Your task to perform on an android device: Track the status of baby feeding, diapering, and sleeping.
Image 0: 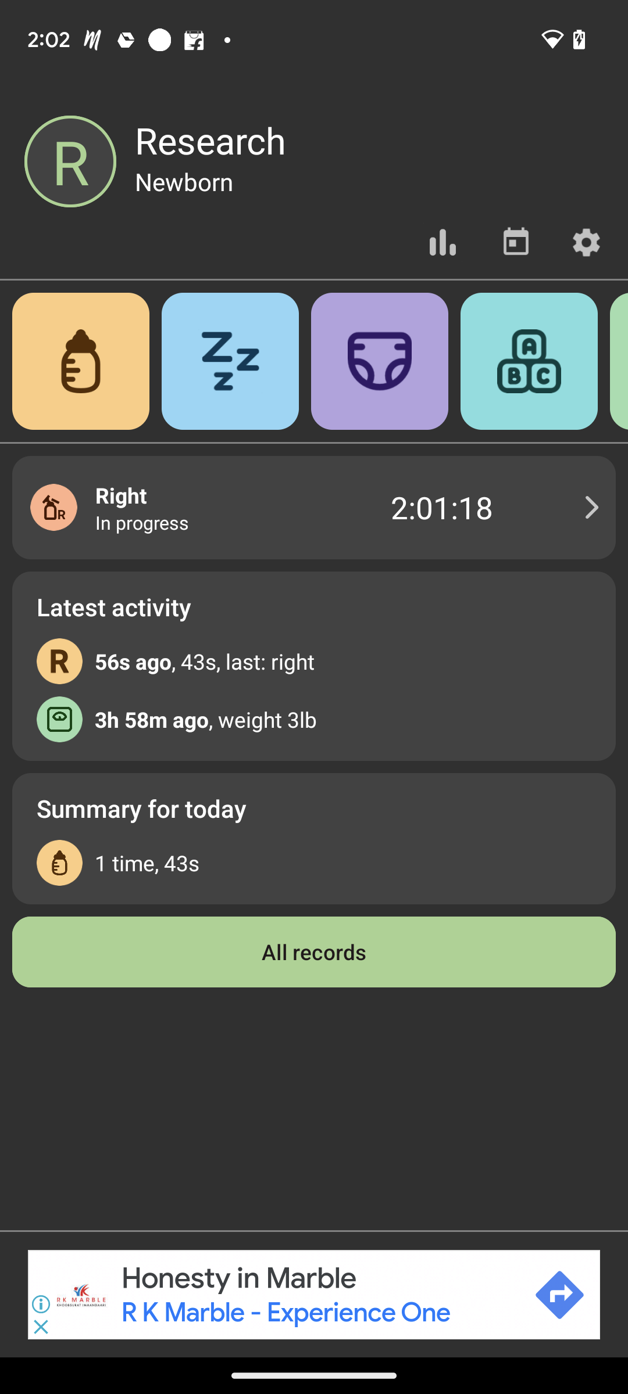
Click on the nipple icon in the top-left corner.
Step 0: click (42, 331)
Image 2: 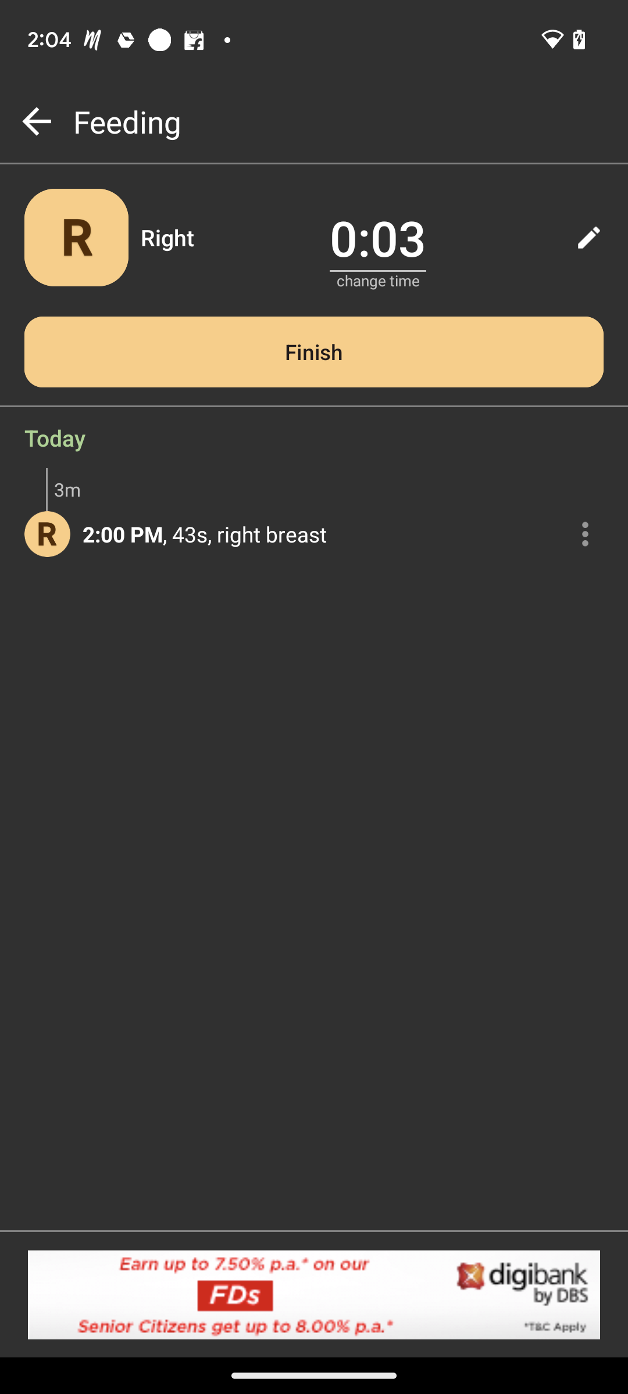
click on finish
Step 2: click (314, 351)
Image 3: 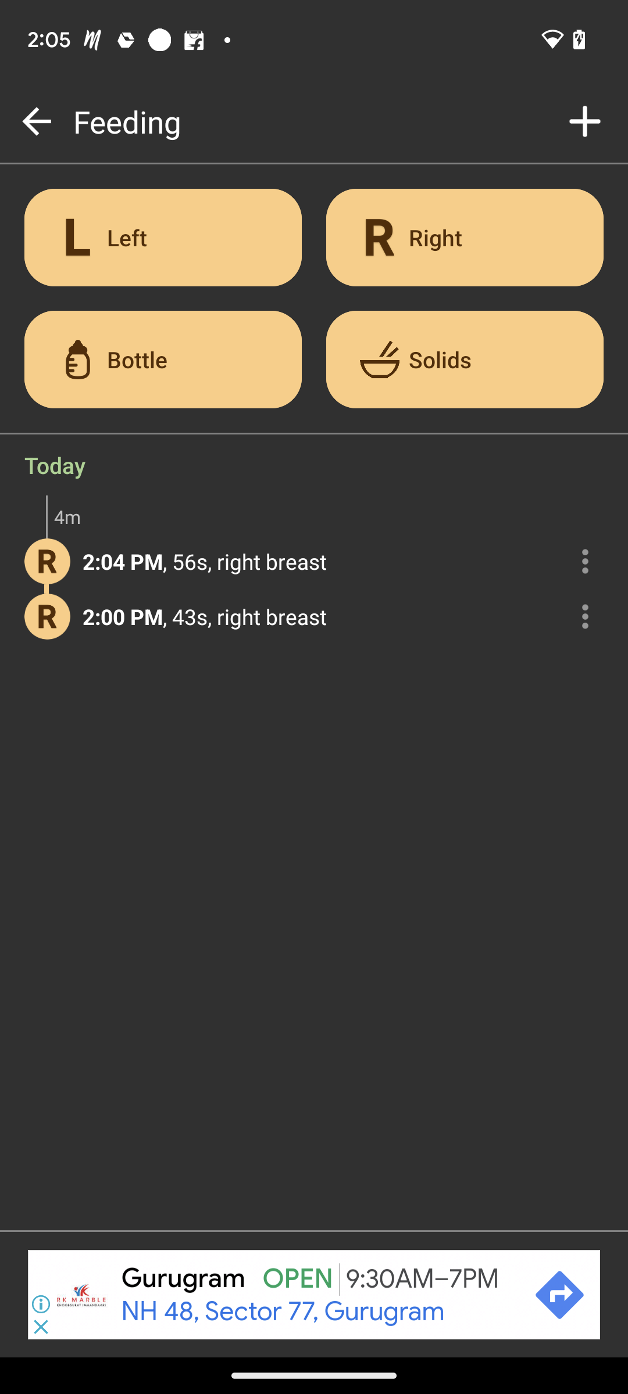
go back
Step 3: press back button
Image 4: 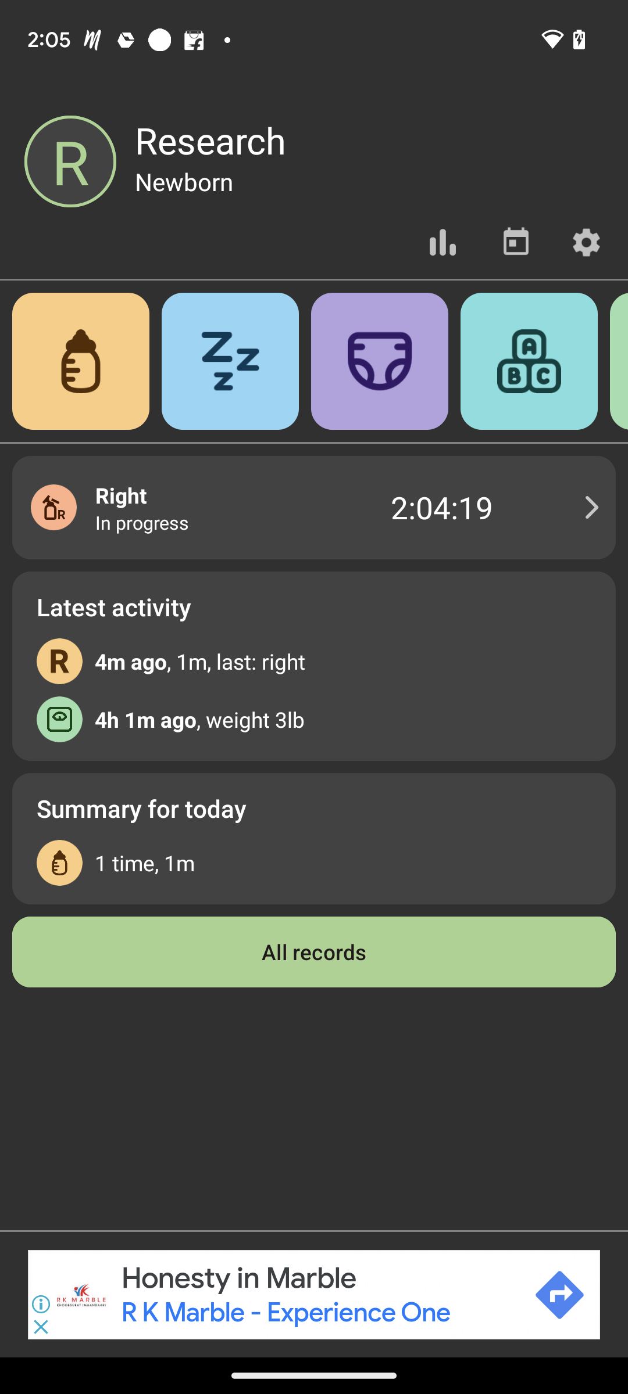
Click on the 3Z icon on the third left at the top.
Step 4: click (250, 353)
Image 5: 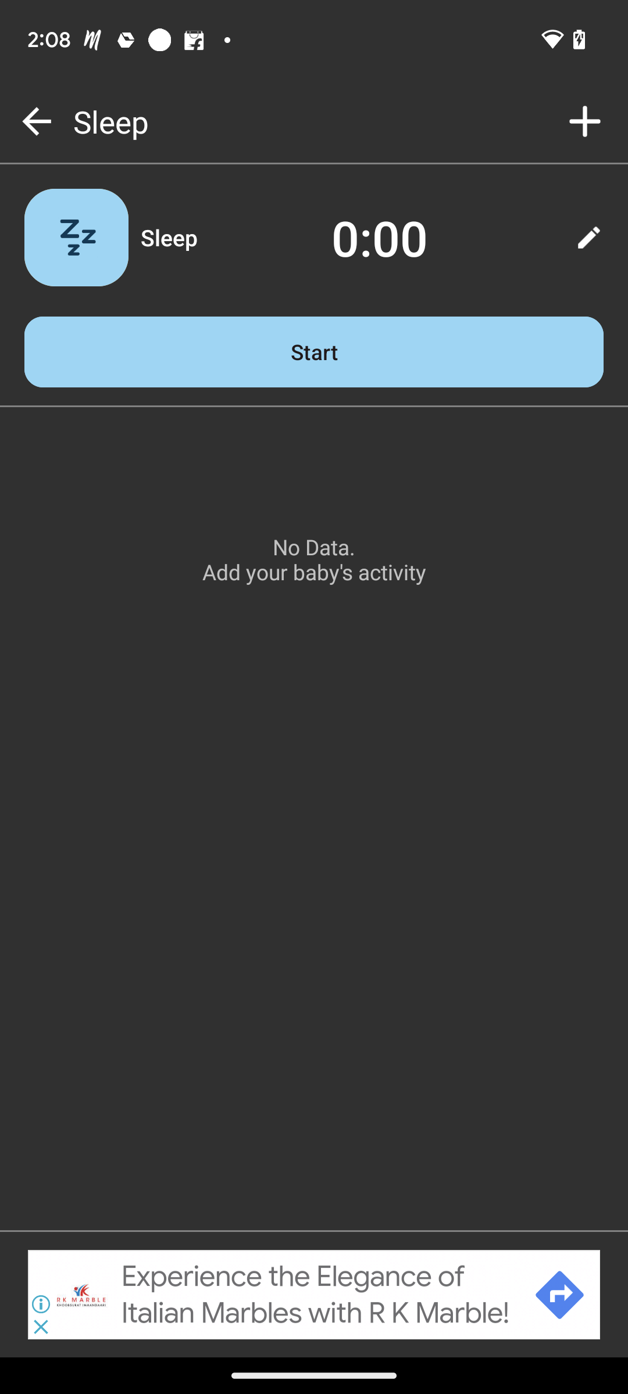
click on start
Step 5: click (314, 351)
Image 6: 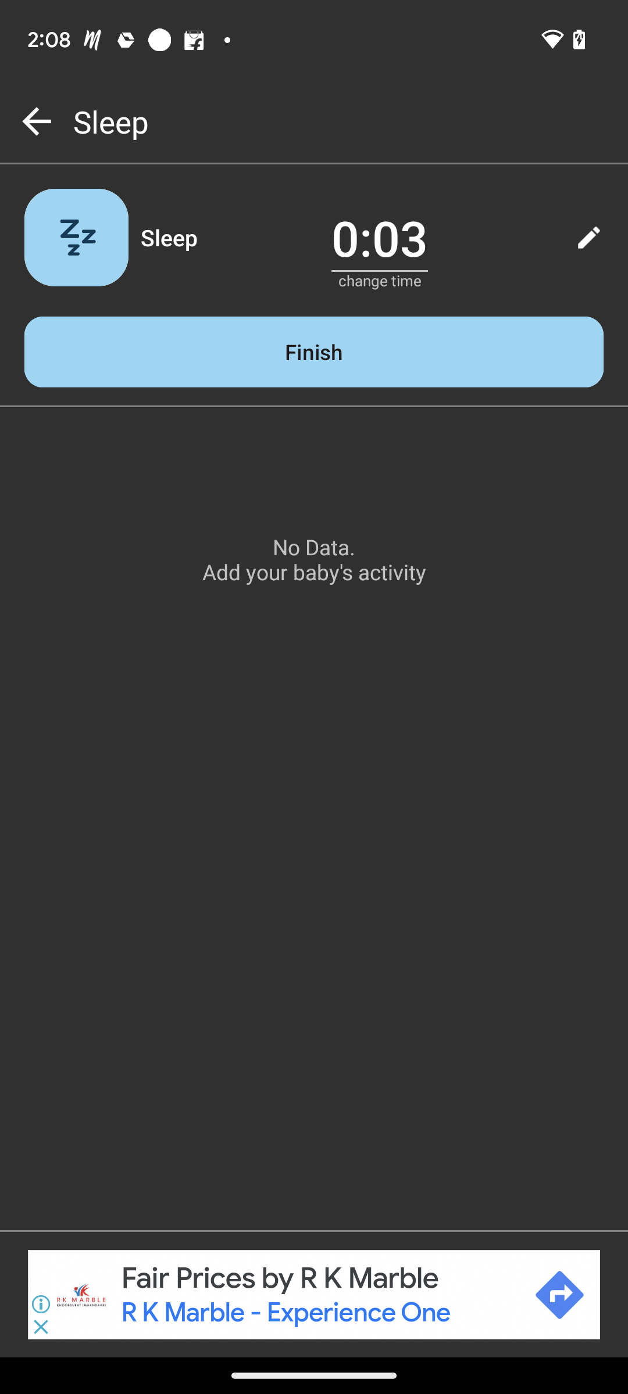
go back
Step 6: press back button
Image 7: 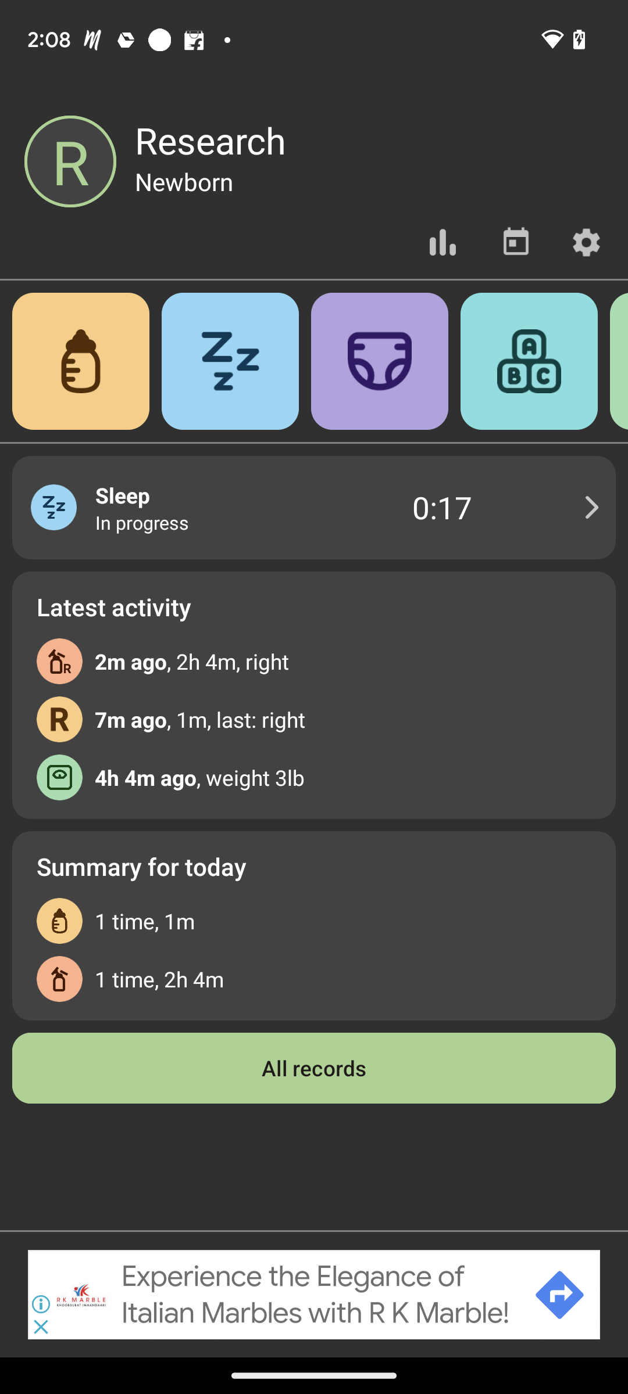
Click on the diaper picture on the third left side at the top.
Step 7: click (380, 361)
Image 8: 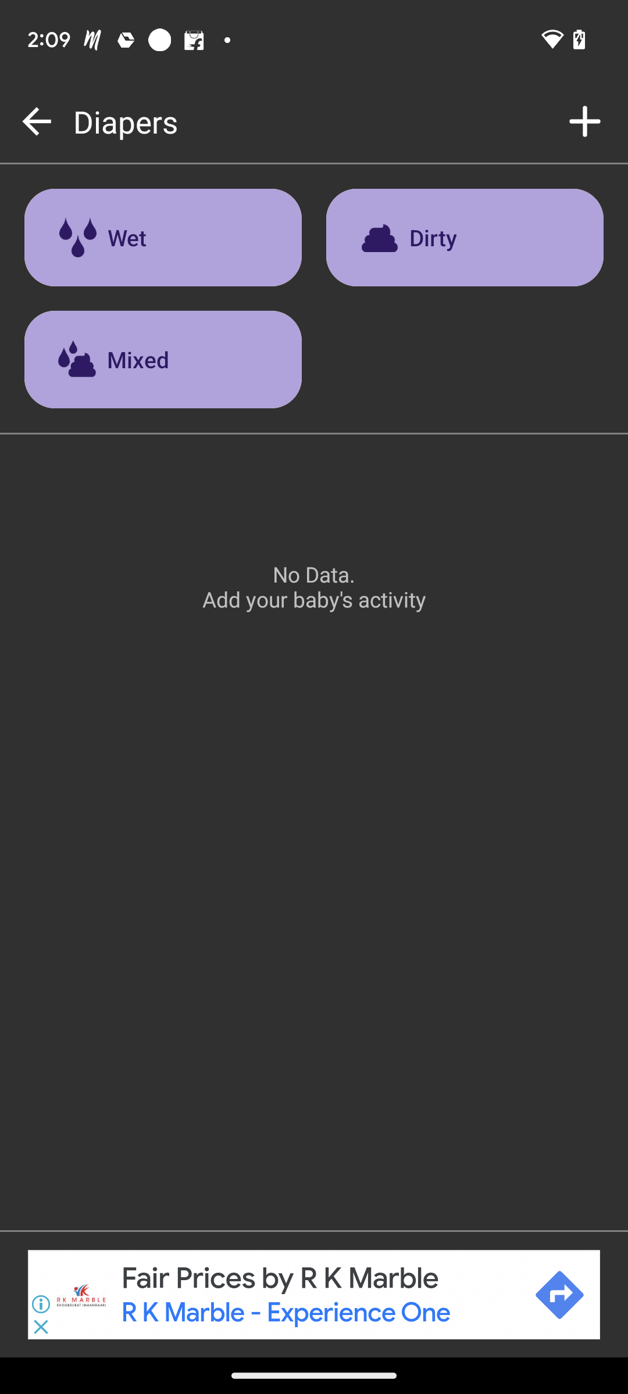
select first option wet.
Step 8: click (97, 247)
Image 9: 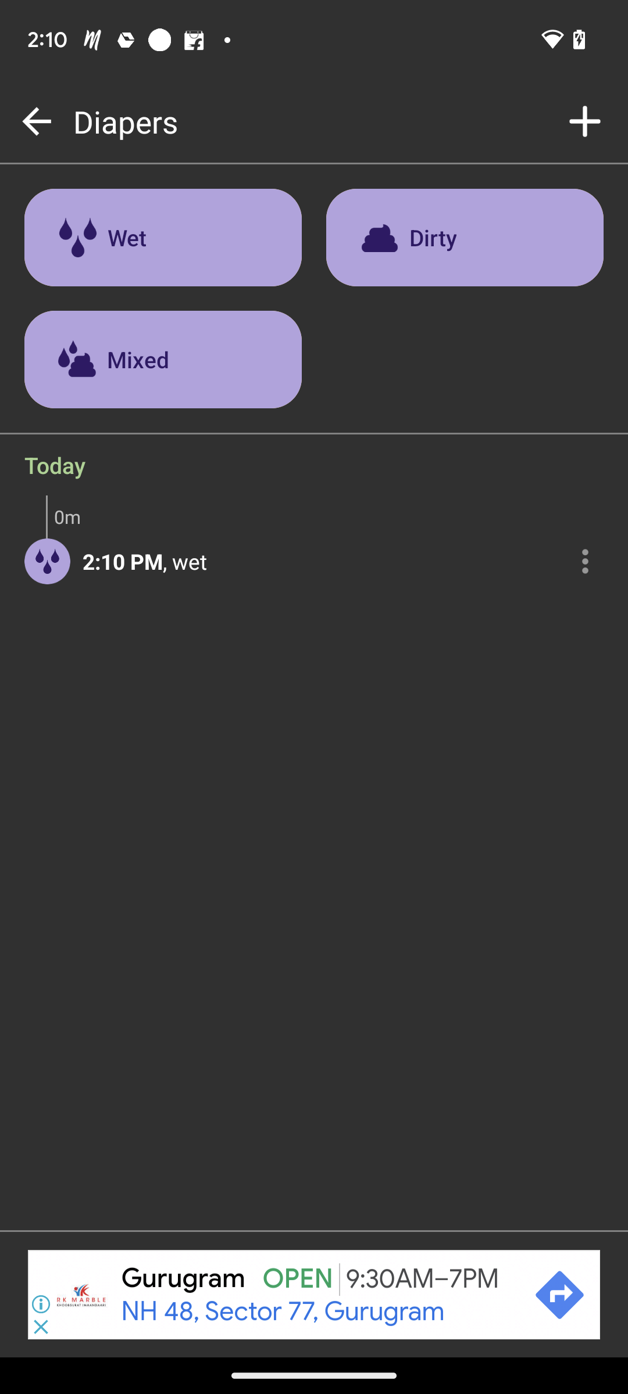
go back to the previous screen
Step 9: press back button